Your task to perform on an android device: Print the application in the Docs app.
Image 0: 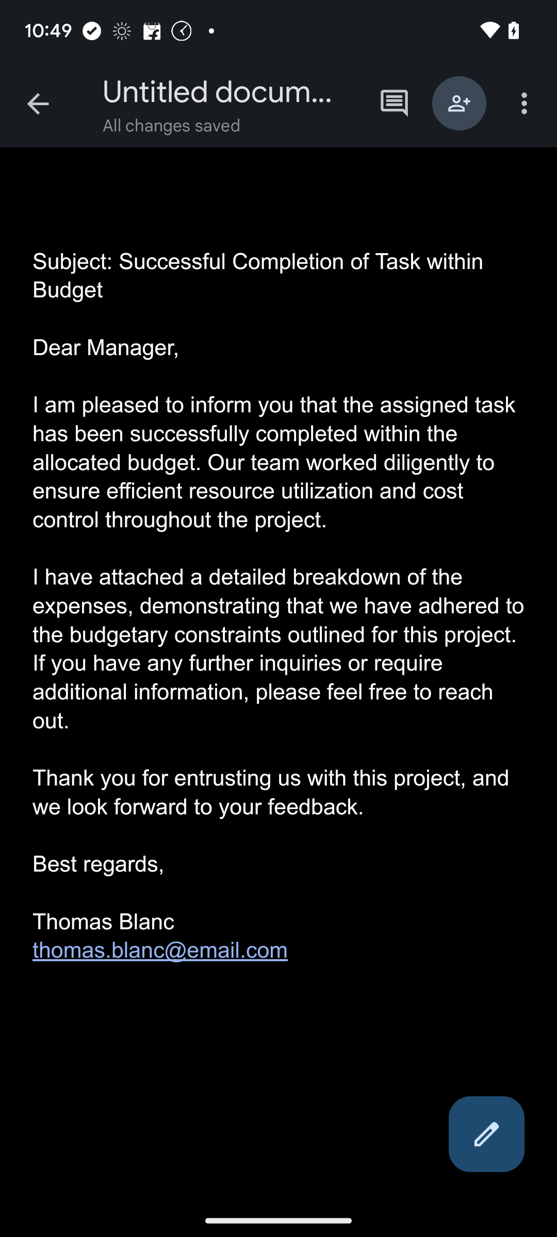
Click on the arrow backward button.
Step 0: click (38, 104)
Image 1: 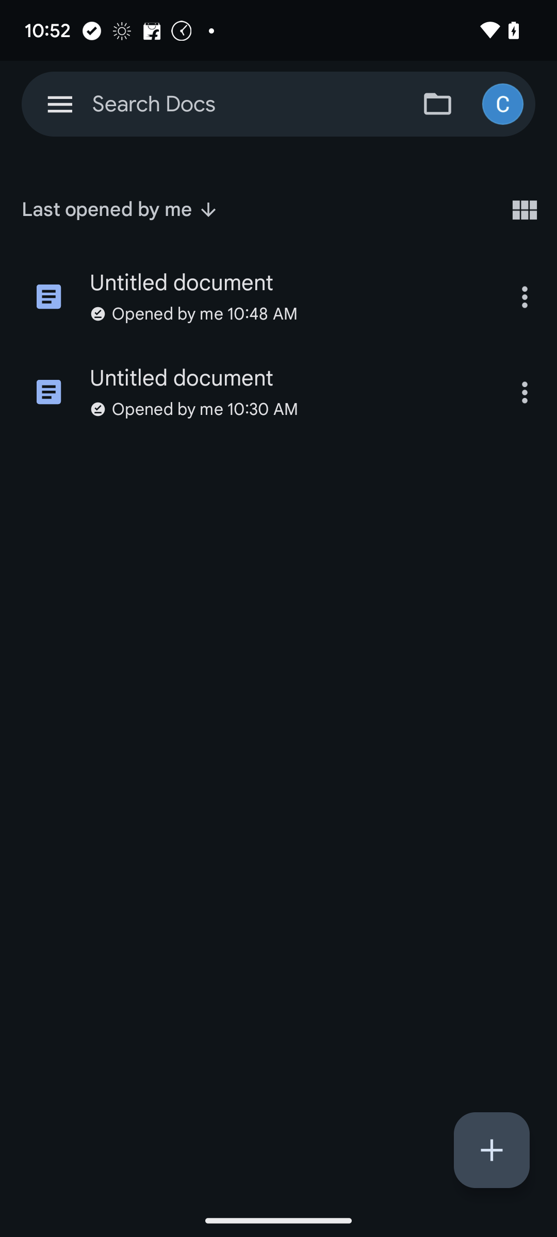
Click on the three dots button at the right of the first document.
Step 1: click (524, 297)
Image 2: 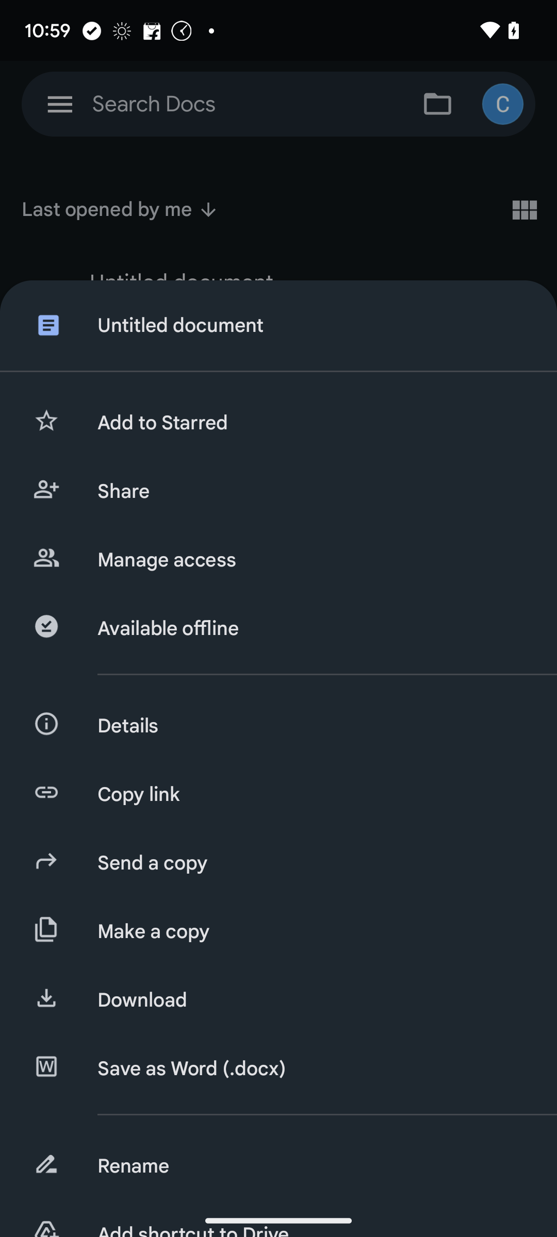
Swipe down to view all options.
Step 2: scroll down
Image 3: 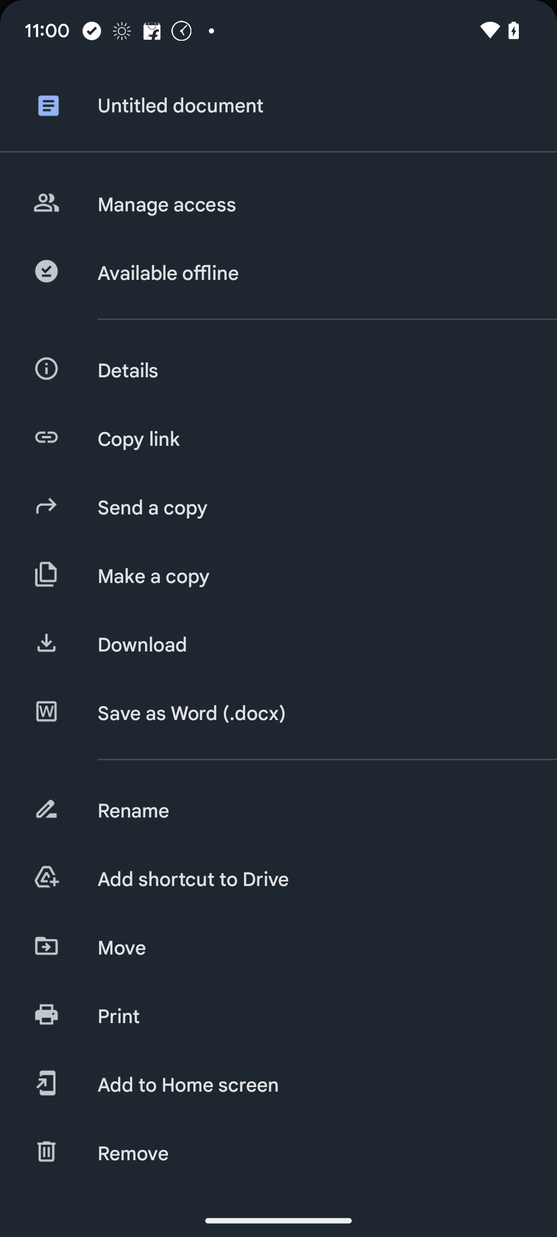
Click on the print button.
Step 3: click (310, 1016)